Your task to perform on an android device: All about eve is my favourite movie so I want to record this movie name All about Eve name in the Voice recording app
Image 0: 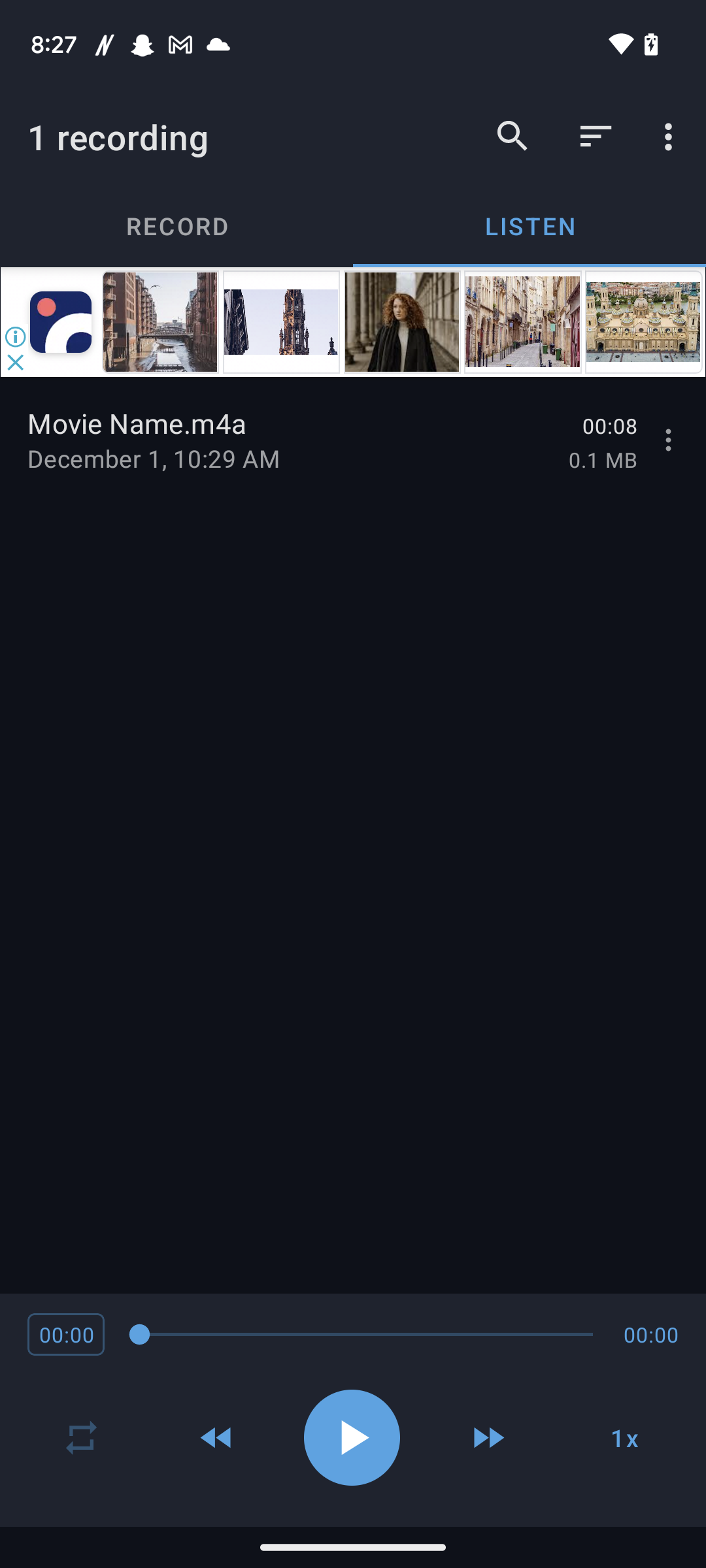
Open the Voice Recording app
Step 0: open app "Voice Recording"
Image 1: 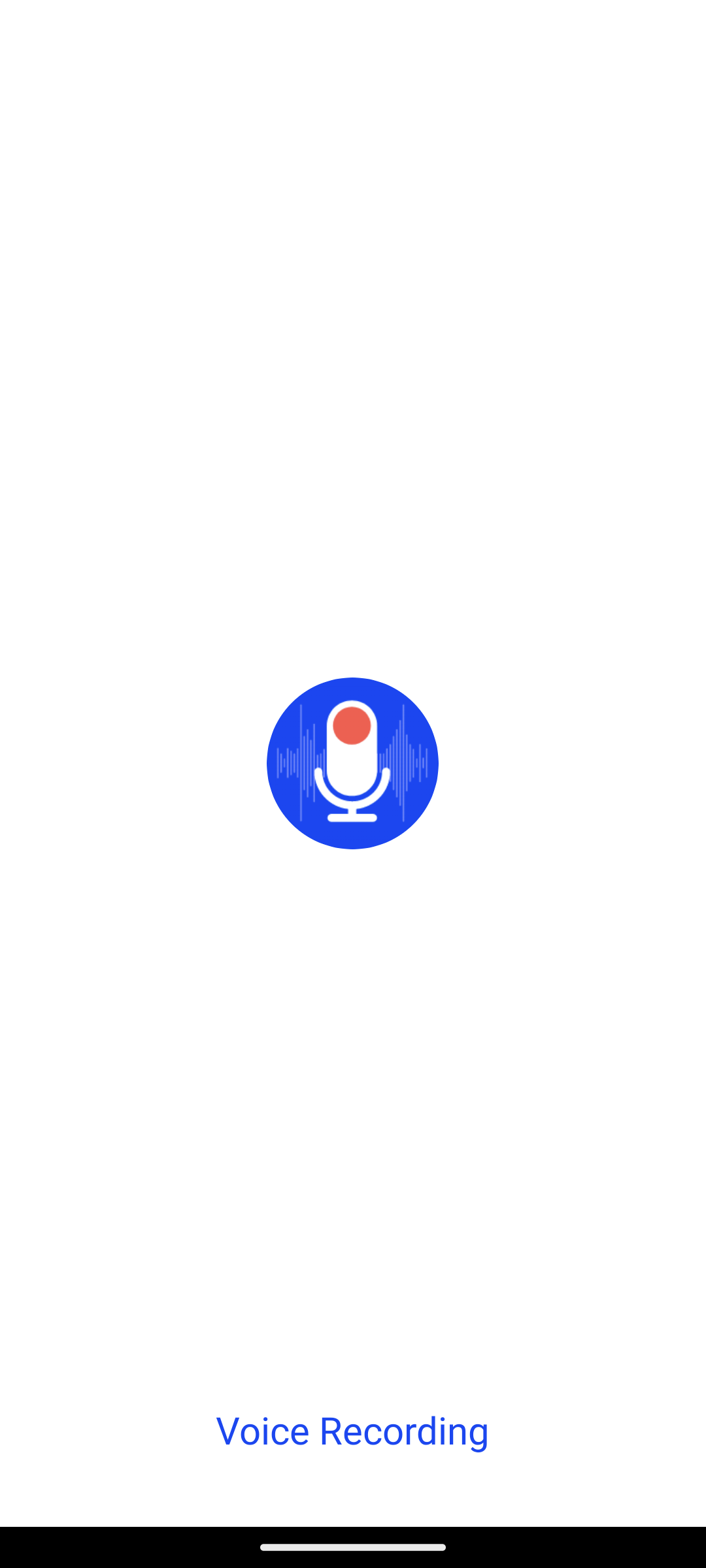
Open the Voice Recording app
Step 1: wait
Image 2: 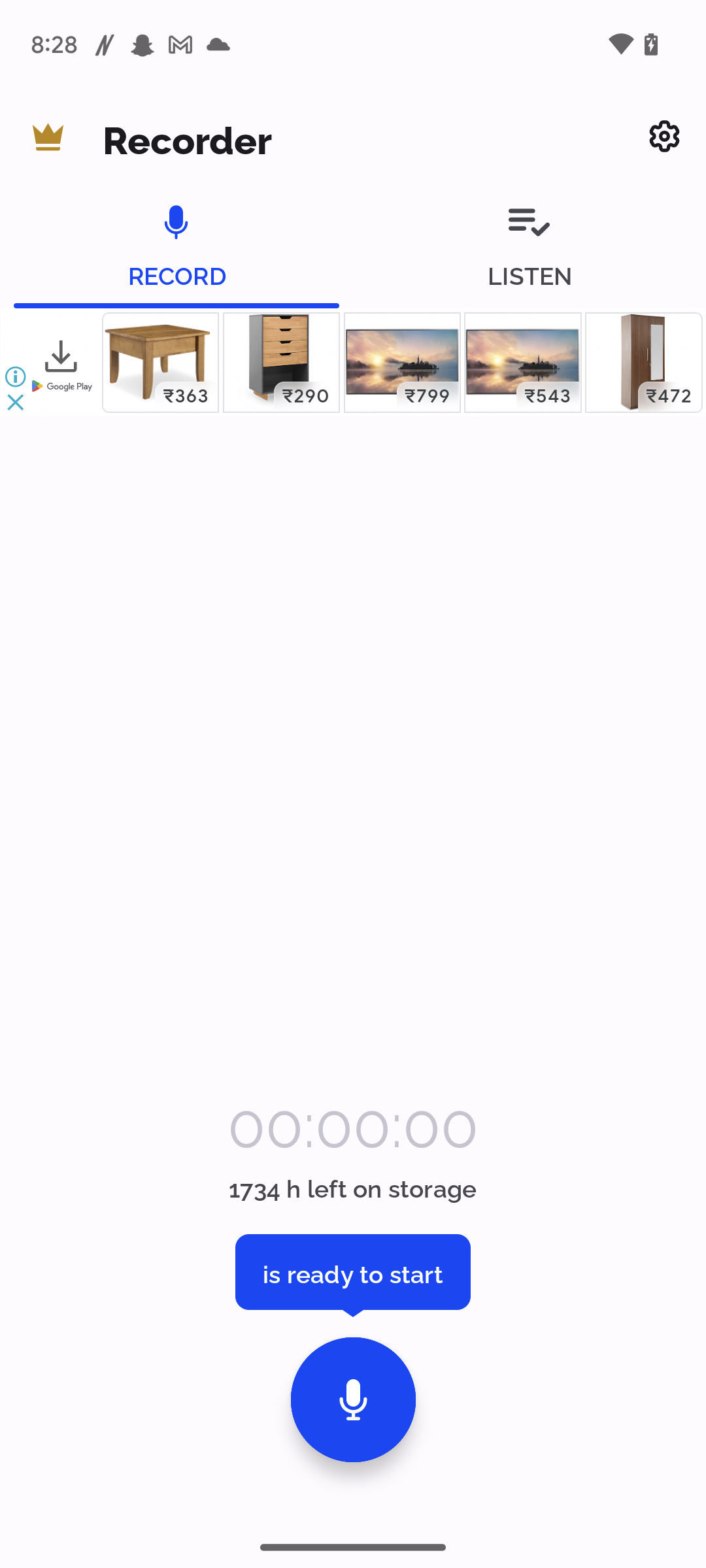
Click on the record button 
Step 2: click (353, 1399)